Your task to perform on an android device: Natalie asked me to share my city location, so share my city Ulm, Germany location with her in the Messenger app.
Image 0: 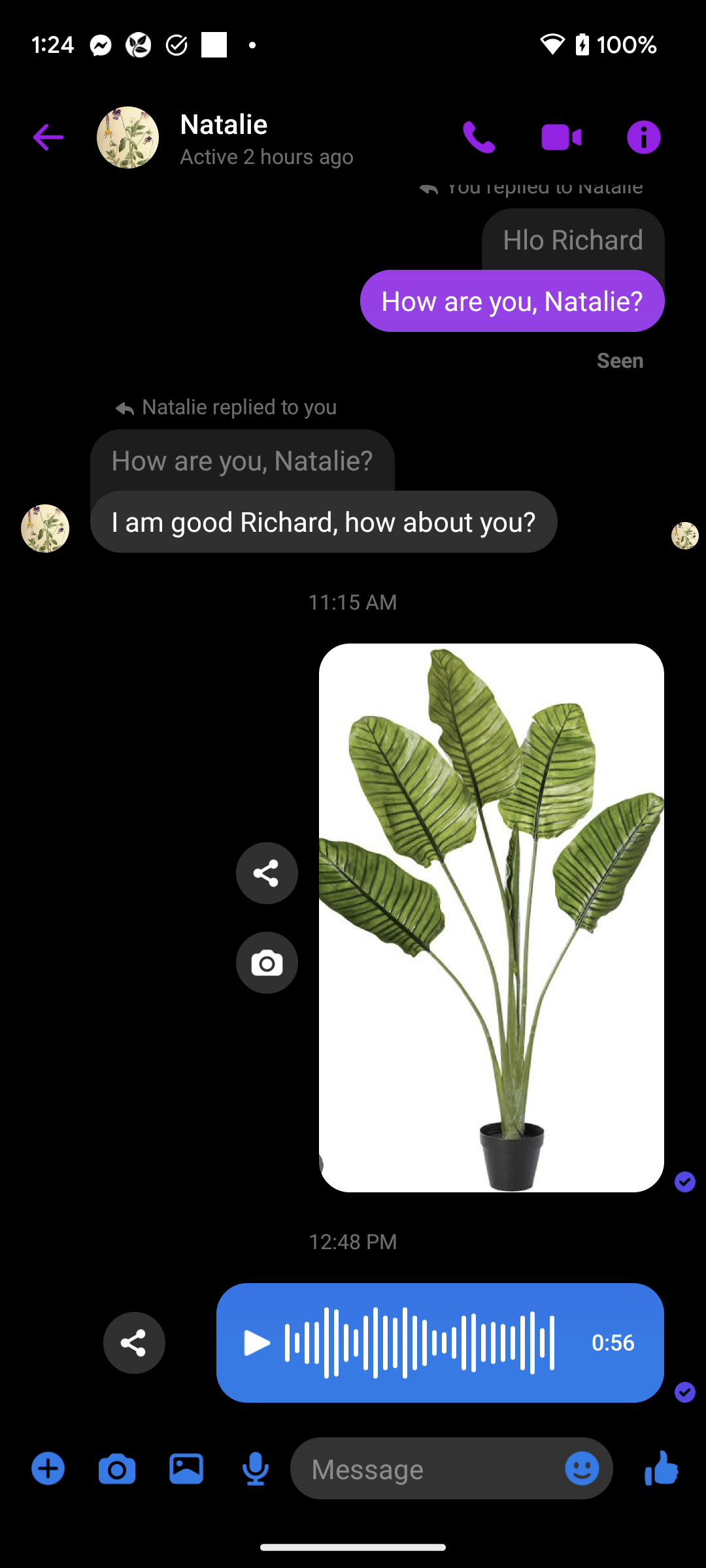
Click on the plus icon at the bottom left corner of the screen to view the share location option.
Step 0: click (48, 1468)
Image 1: 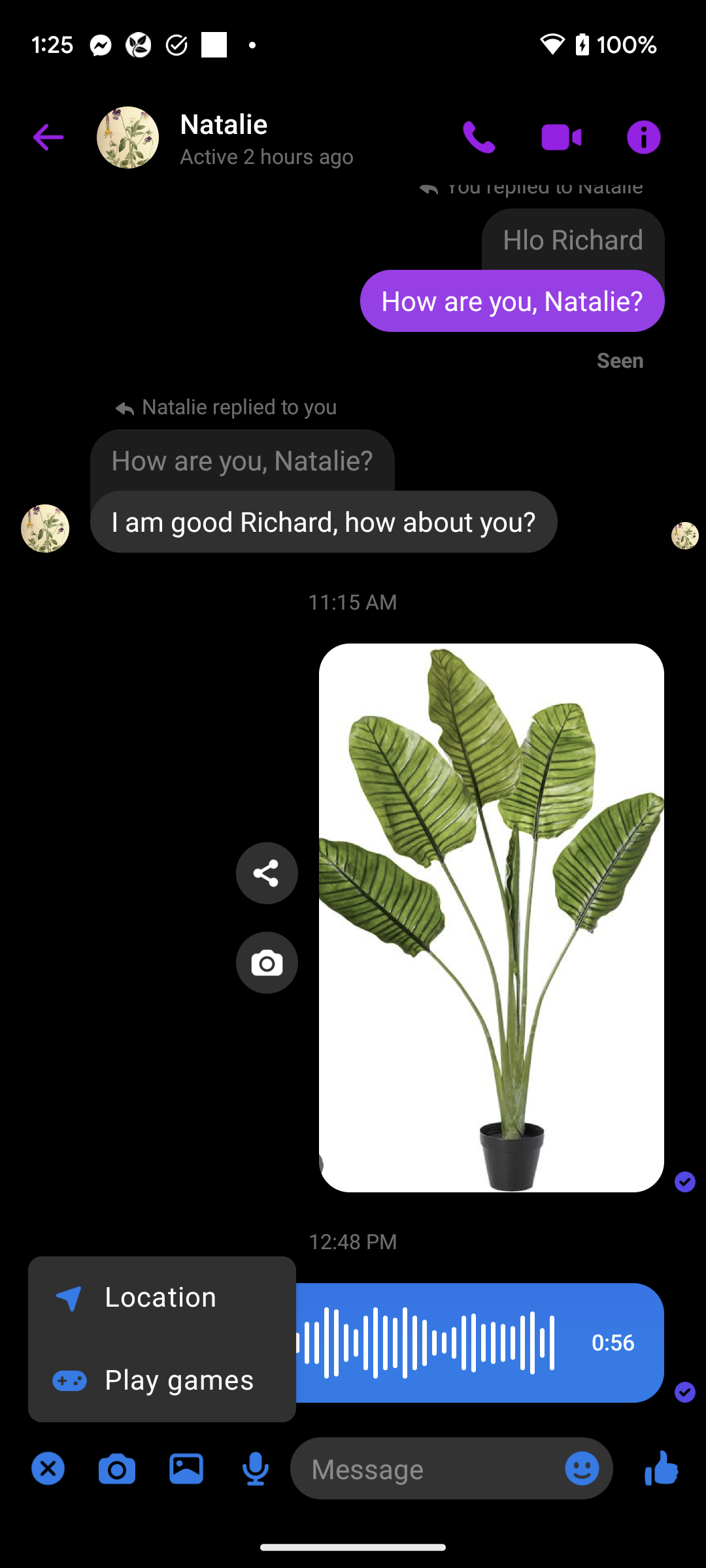
Click on the Location option to share the location.
Step 1: click (161, 1298)
Image 2: 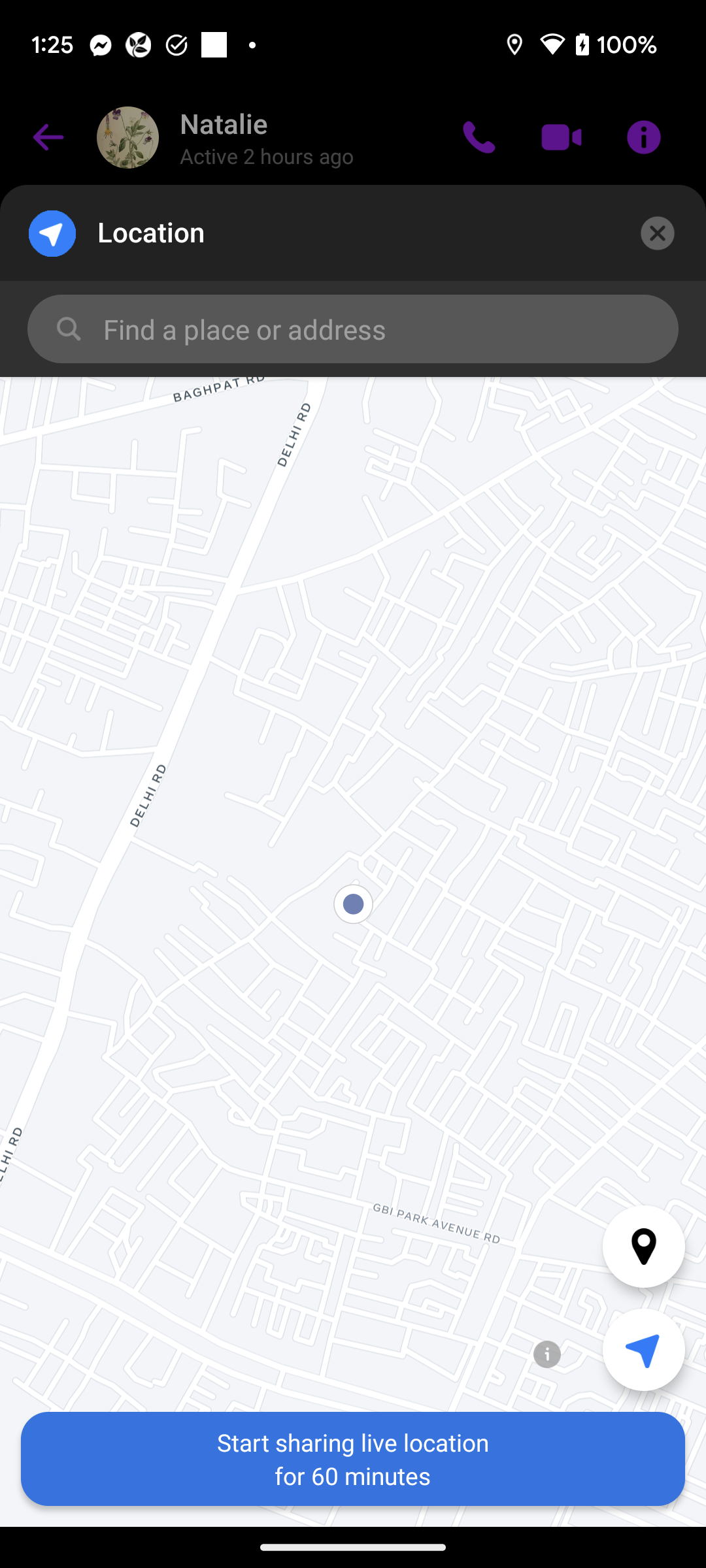
Click on the search bar to search for my city on this map.
Step 2: click (237, 329)
Image 3: 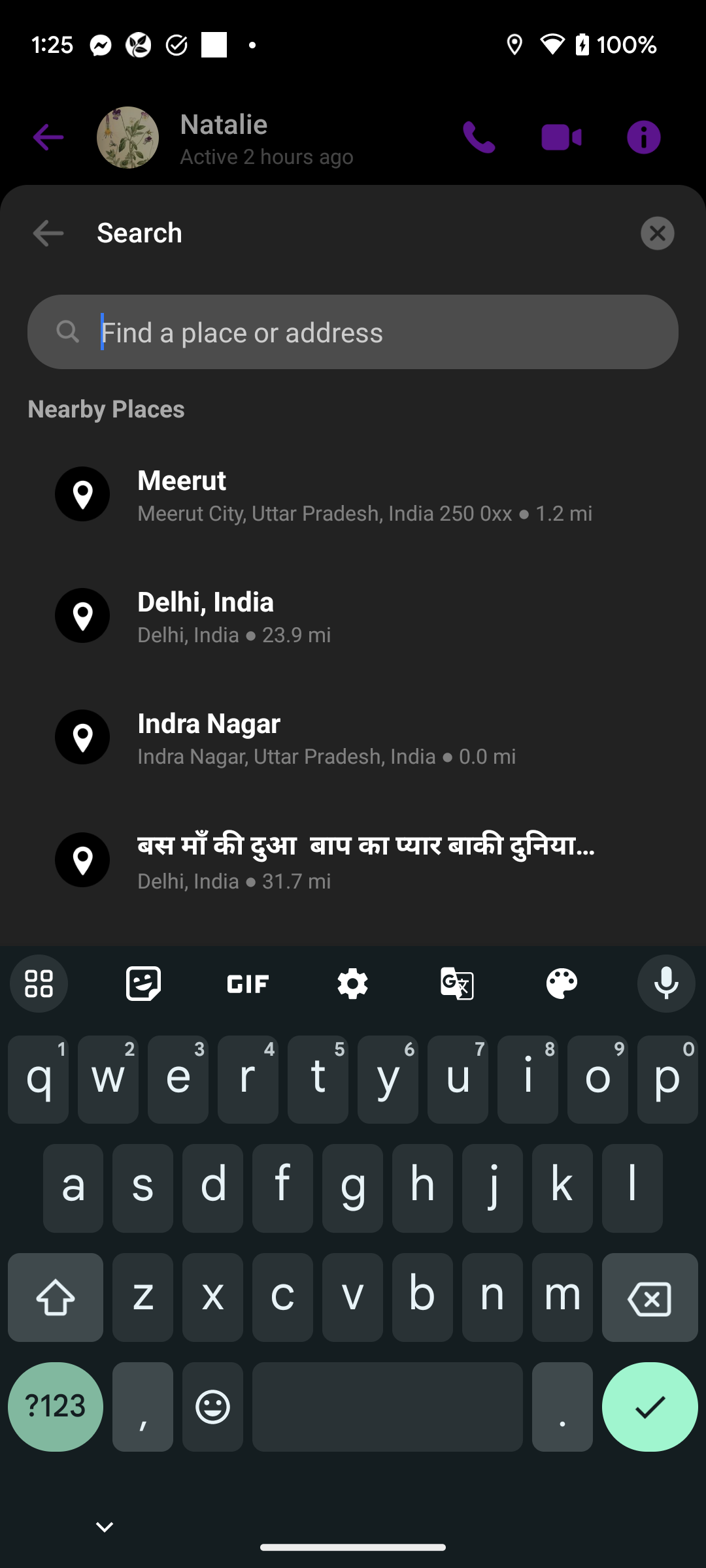
Type Ulm, Germany in the search location bar to search for my city.
Step 3: type "Ulm, Germany"
Image 4: 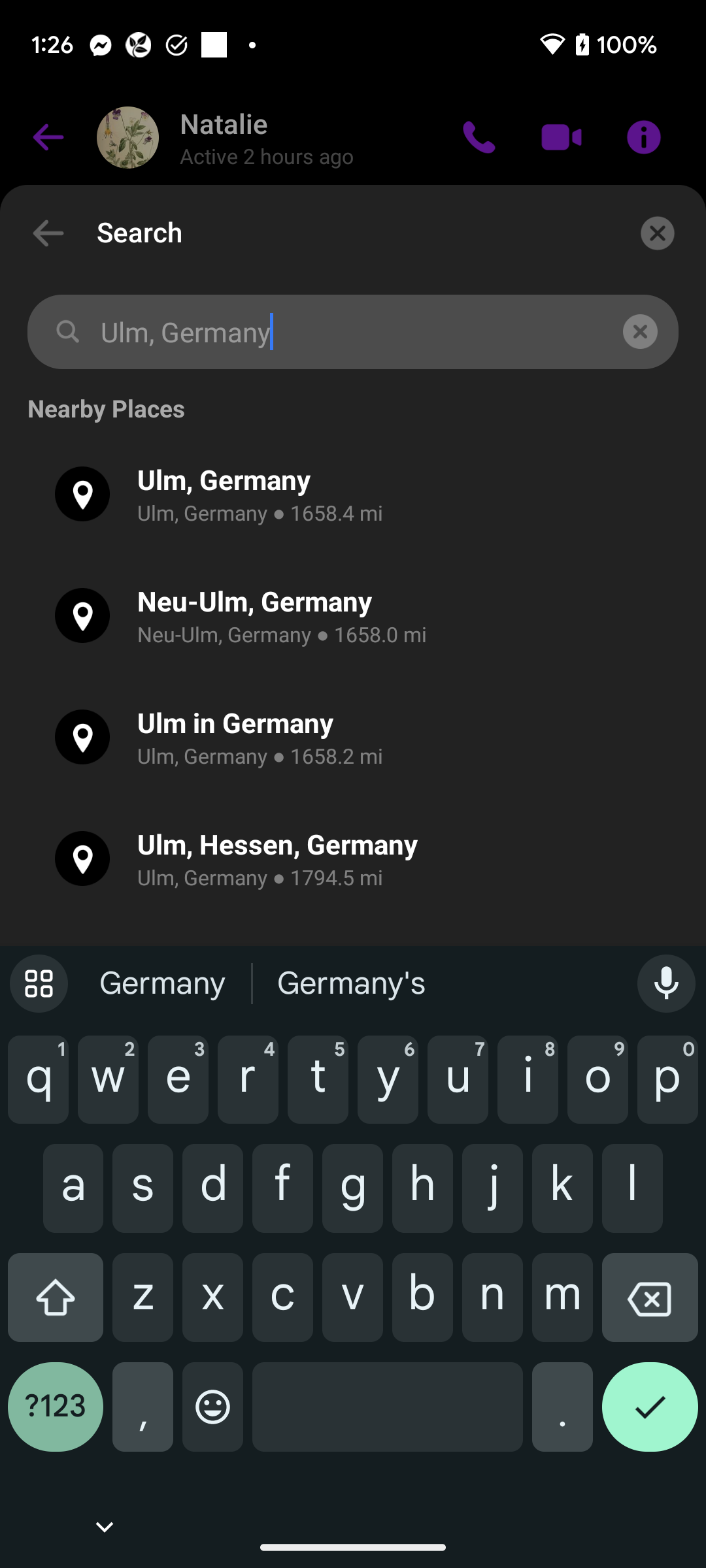
Click on the Ulm, Germany to share this city location with Natalie.
Step 4: click (353, 493)